Your task to perform on an android device: As I have to catch the subway every day to get to work, I want to make a daily repeat reminder in the "Catch Subway" reminder.
Image 0: 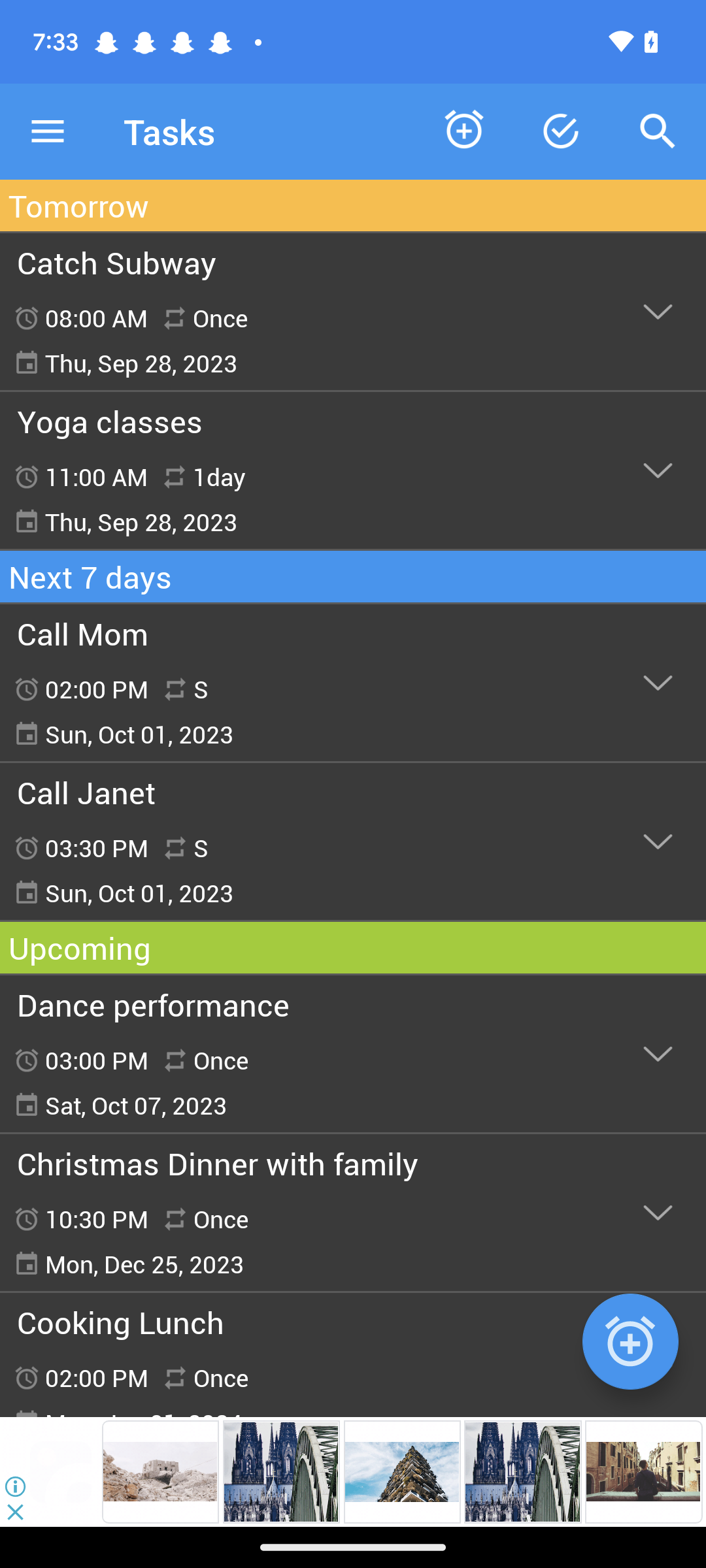
Open the "Catch Subway" reminder
Step 0: click (353, 312)
Image 1: 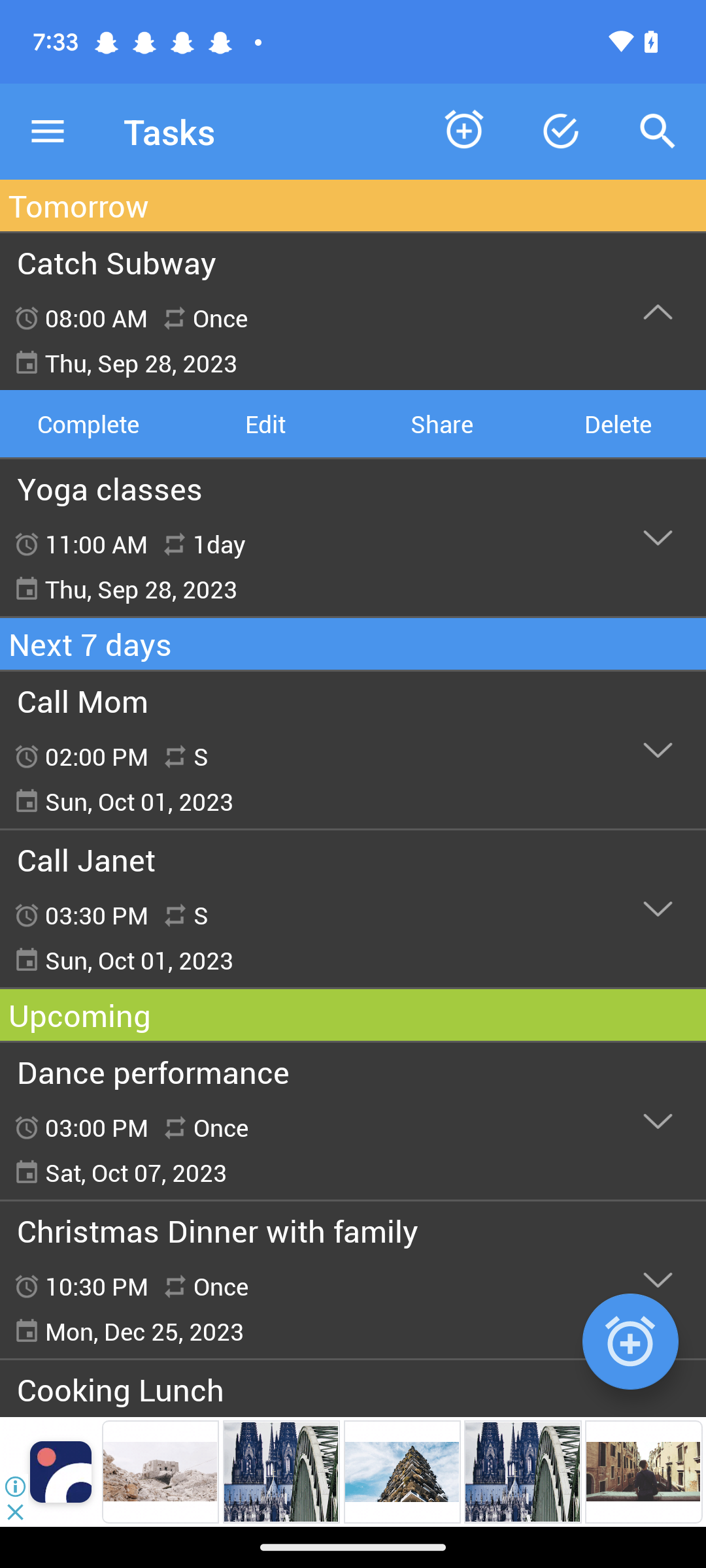
Click on the edit option
Step 1: click (265, 423)
Image 2: 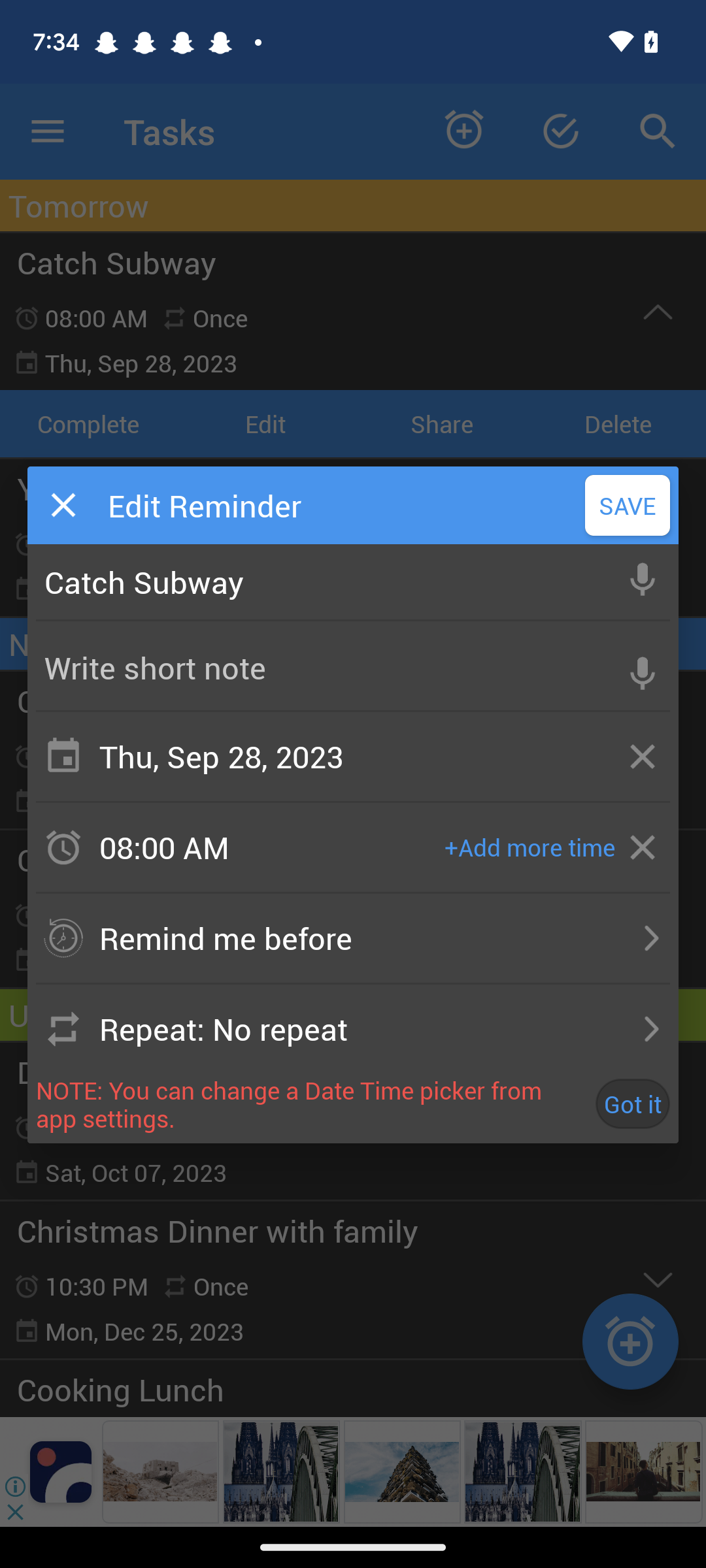
Click on the repeat section
Step 2: click (334, 1029)
Image 3: 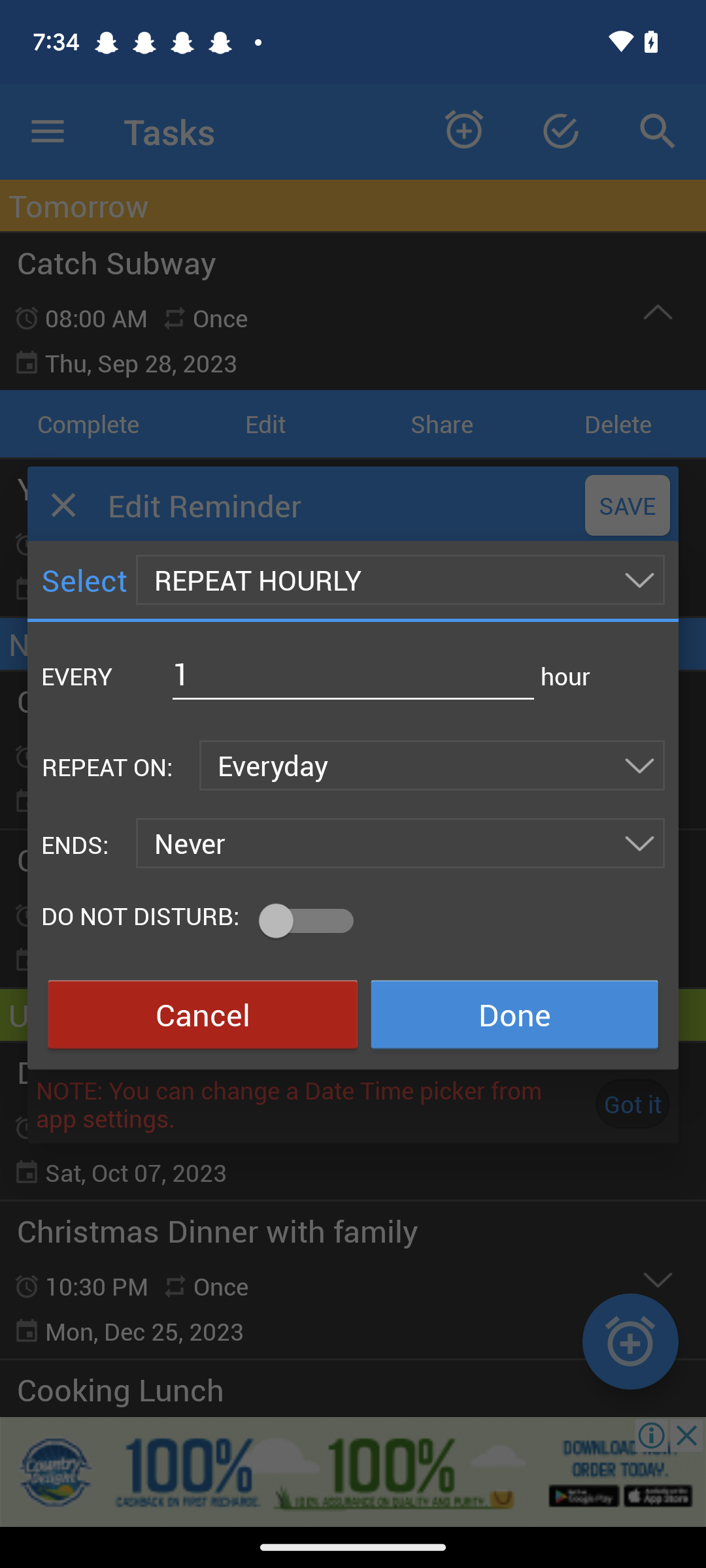
Click on the repeat hourly
Step 3: click (400, 580)
Image 4: 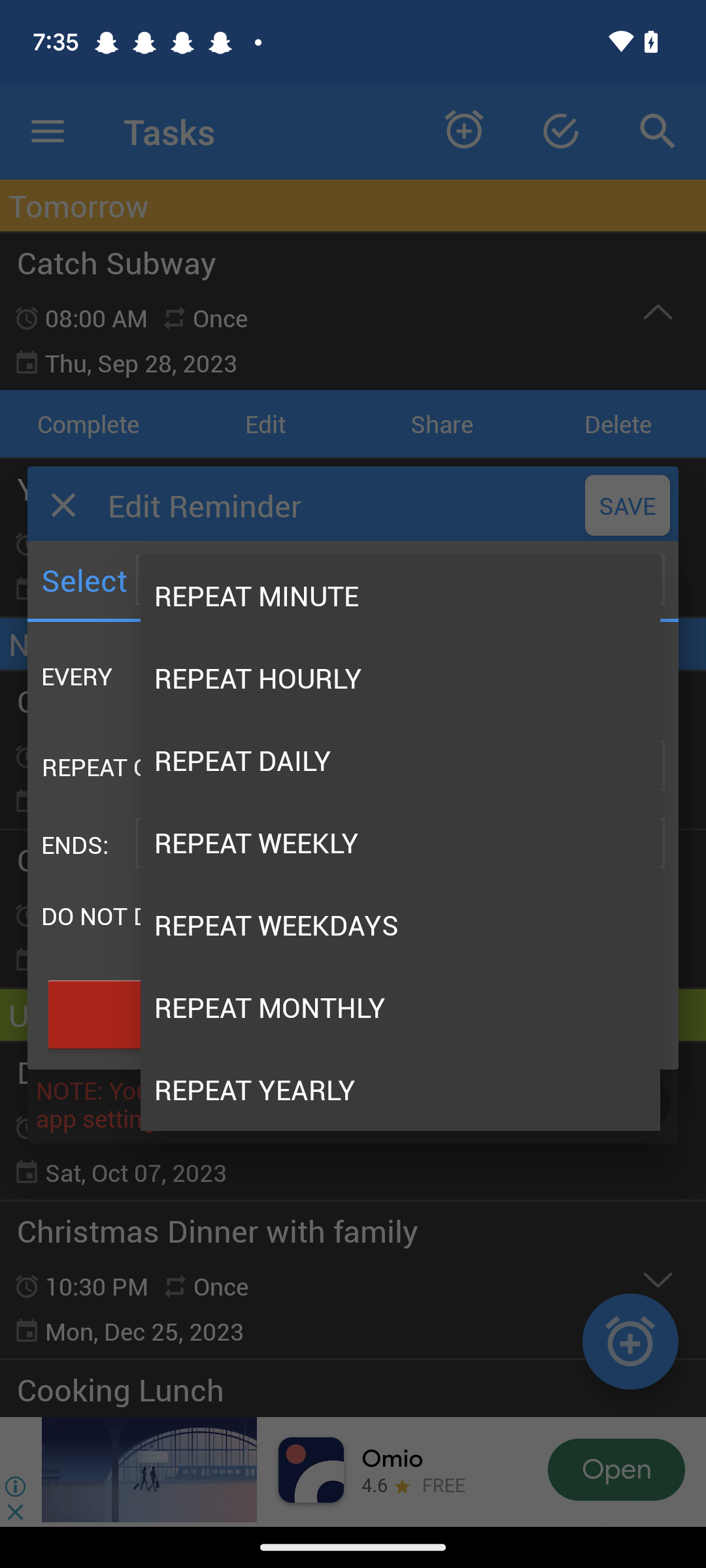
Click on the repeat daily option
Step 4: click (400, 760)
Image 5: 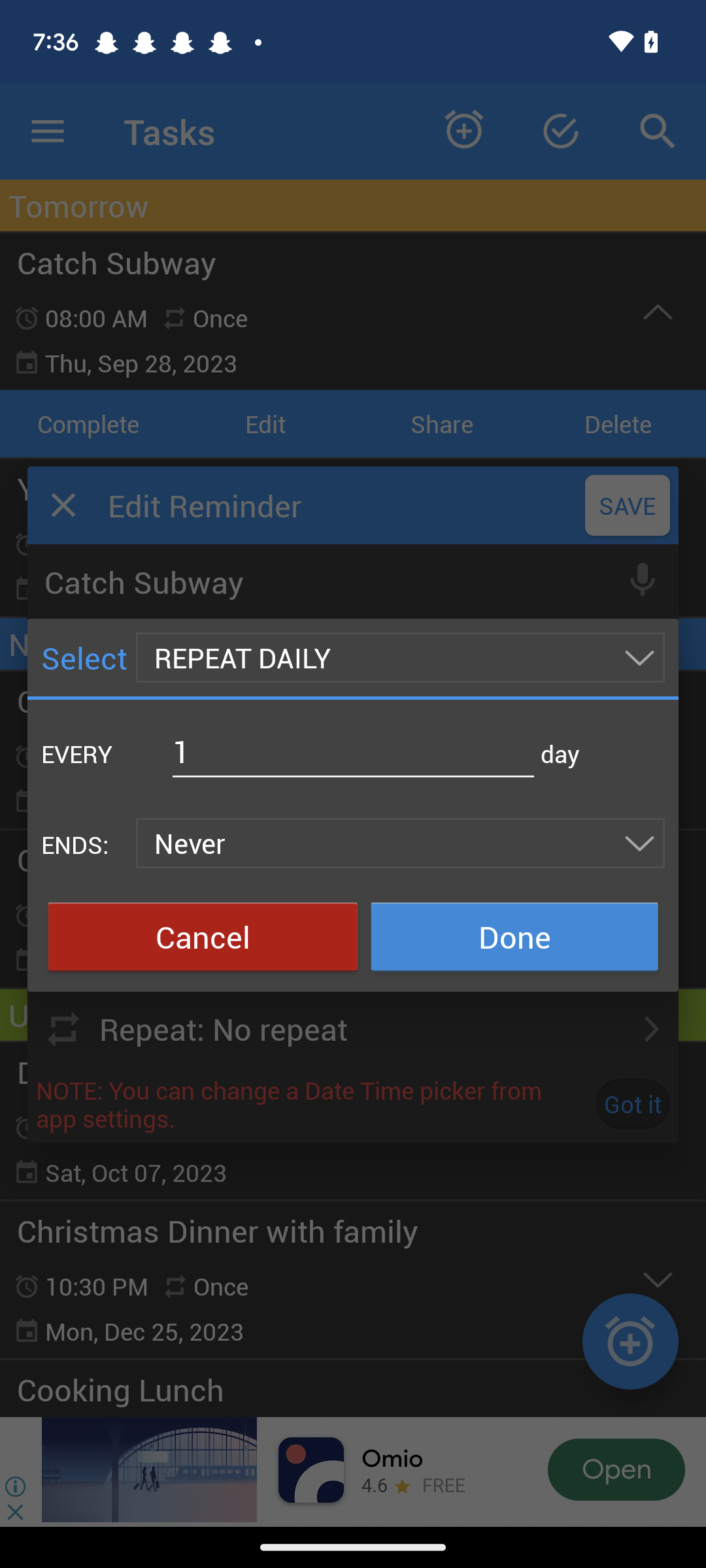
Click on the Done button
Step 5: click (514, 936)